Your task to perform on an android device: There will be certain auditions happening in the association for the annual bash party, and I want to work on my voice. Record audio in the Easy Voice Recorder app.
Image 0: 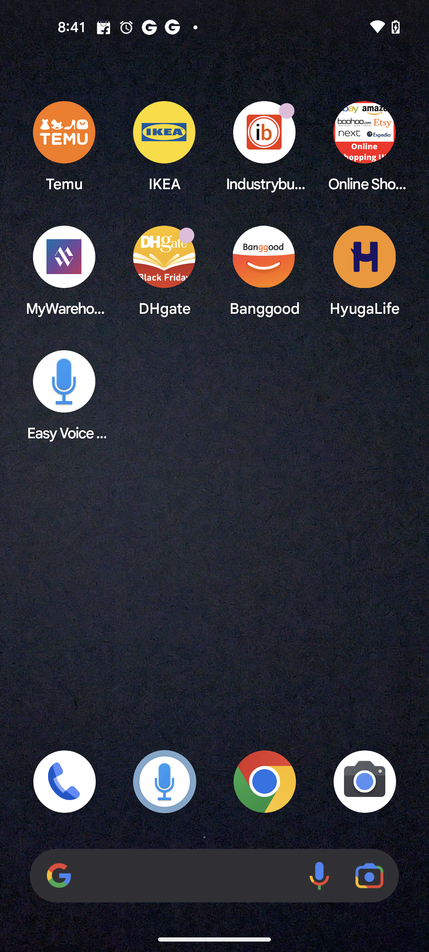
Open the Easy voice recorder app
Step 0: open app "Easy Voice Recorder"
Image 2: 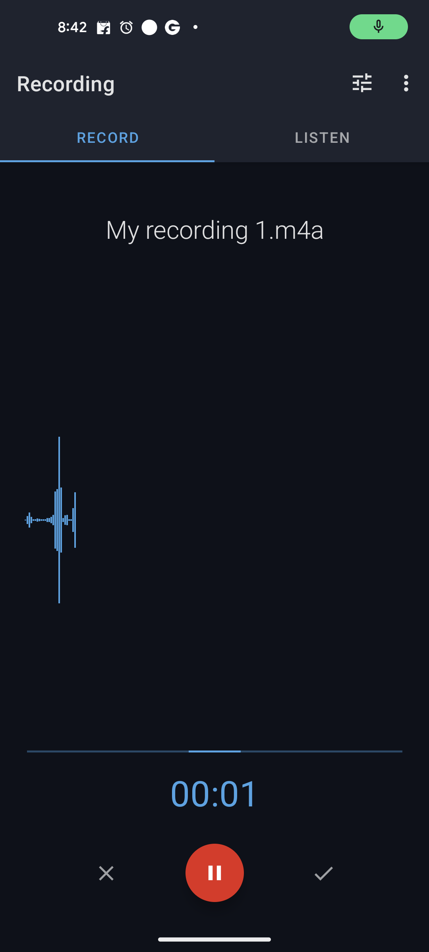
Pause the recording
Step 2: click (214, 873)